Your task to perform on an android device: Find the biking direction from Ulm to the Deutsches Museum in the Maps app.
Image 0: 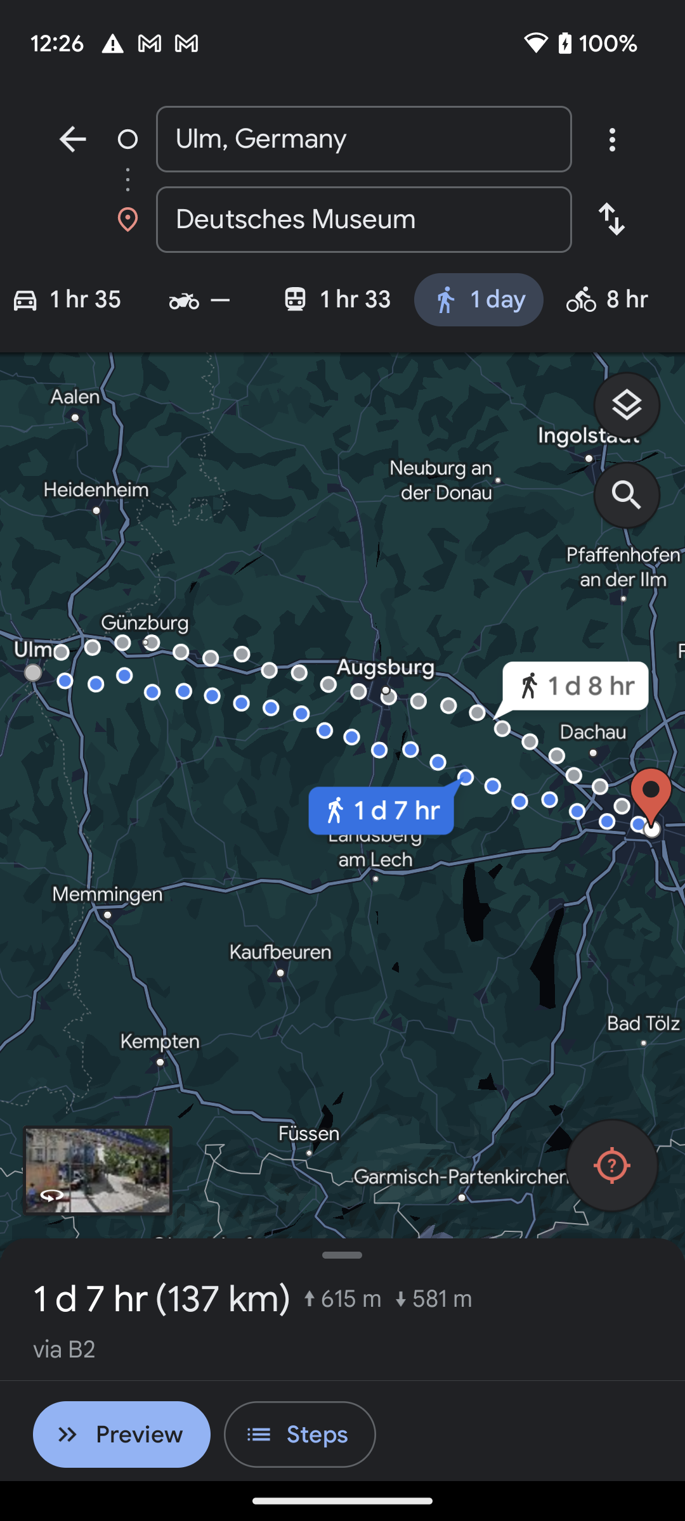
Click on the biking icon at the top of the screen to view the biking direction on this route
Step 0: click (627, 299)